Your task to perform on an android device: In order to make a later purchase, I would like to add the Allion-slim fit black shirt shirt to my bag.
Image 0: 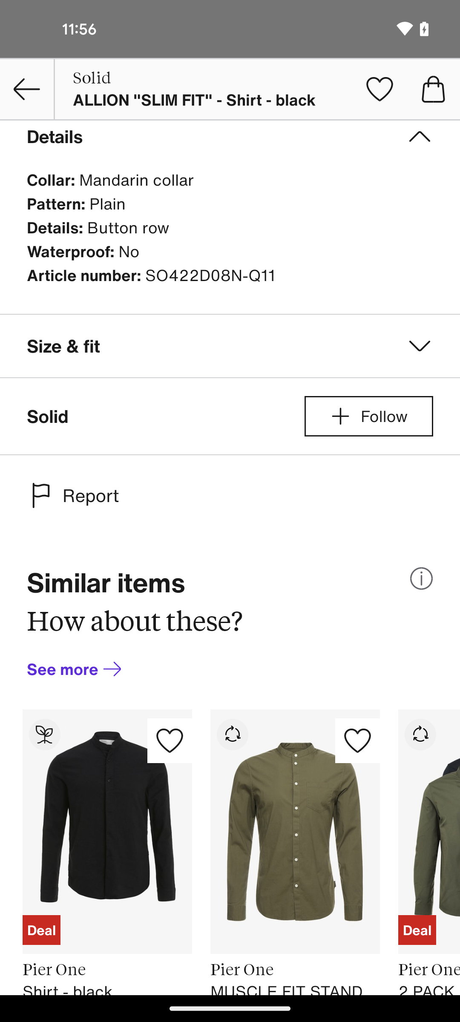
Swipe down to view the size option
Step 0: scroll up
Image 1: 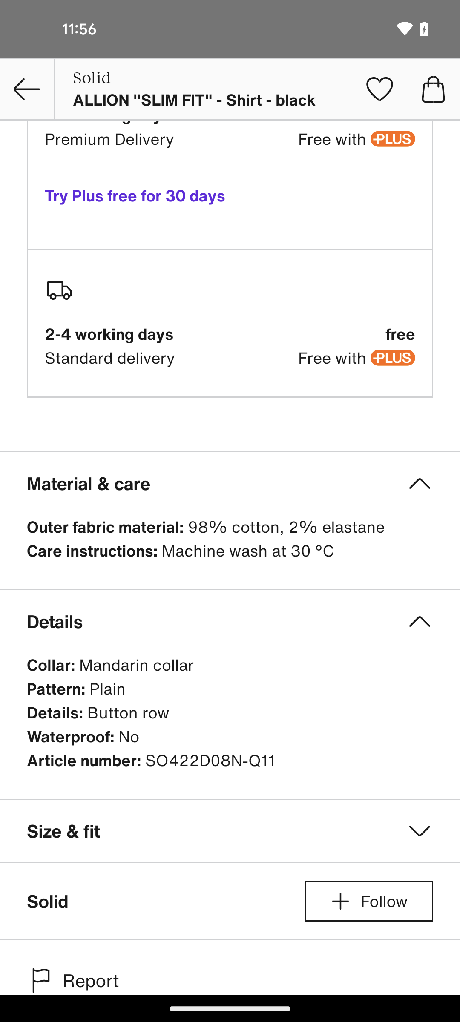
Swipe down to view the size option
Step 1: scroll up
Image 2: 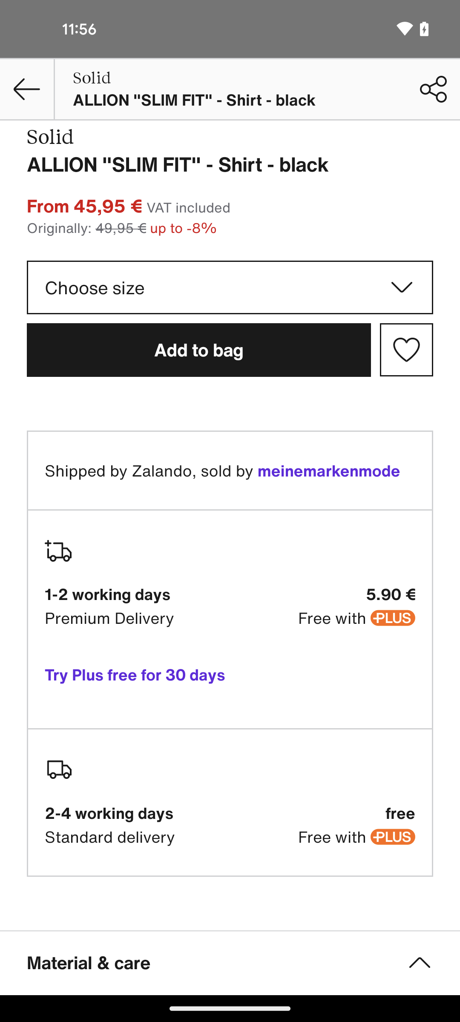
Tap on the choose size option
Step 2: click (230, 287)
Image 3: 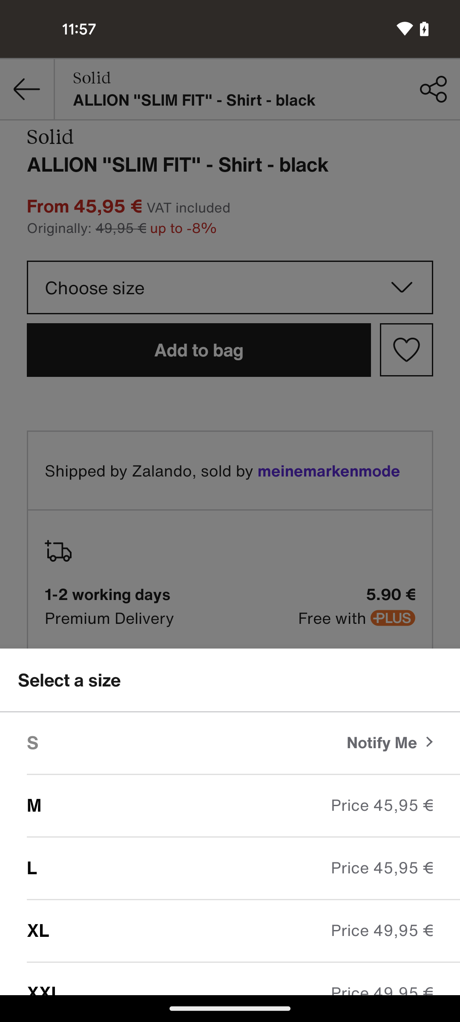
Select the size XL
Step 3: click (230, 930)
Image 4: 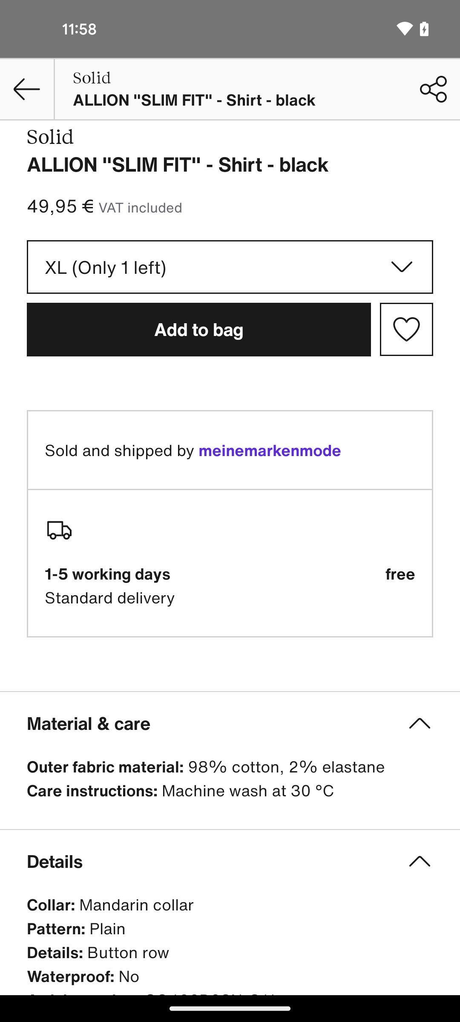
Tap on the add to bag button
Step 4: click (199, 329)